Your task to perform on an android device:  Open The H&M App, Type in a search bar and search for cotton halterneck dress for women.
Image 0: 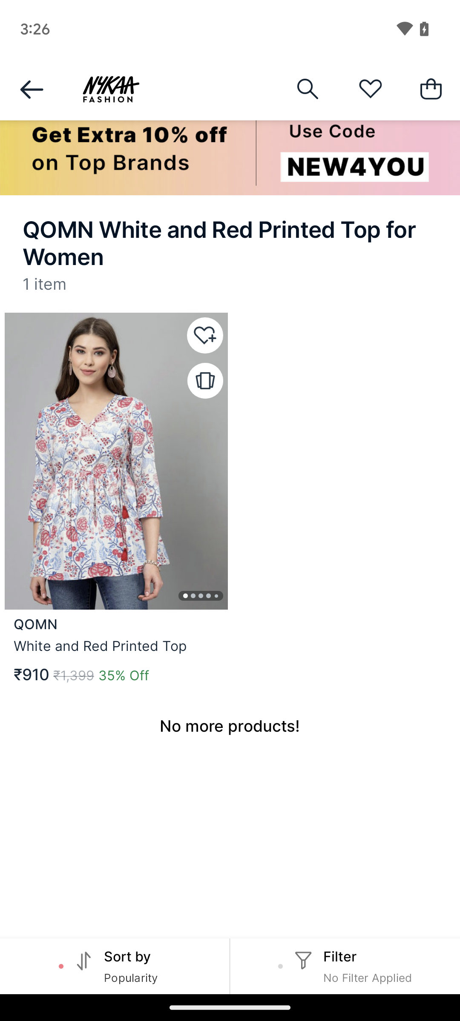
open H&M app
Step 0: open app "H&M"
Image 1: 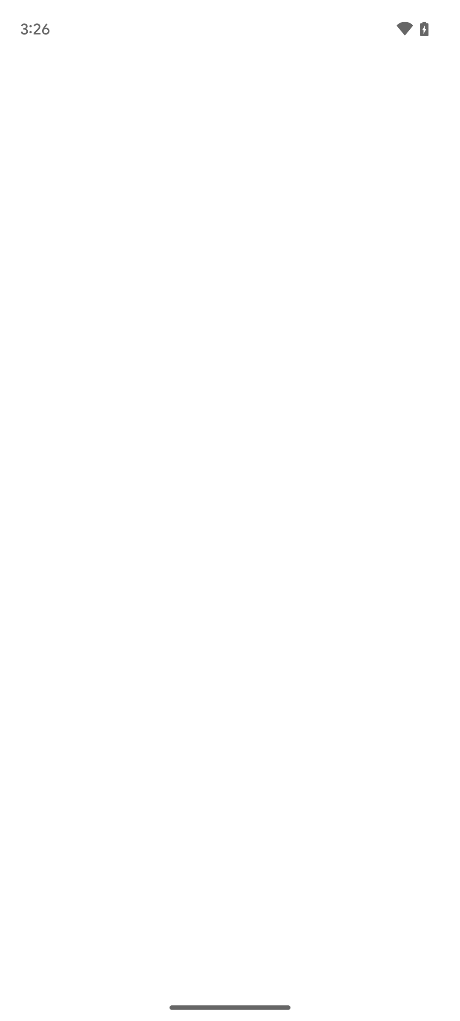
open H&M app
Step 1: wait
Image 2: 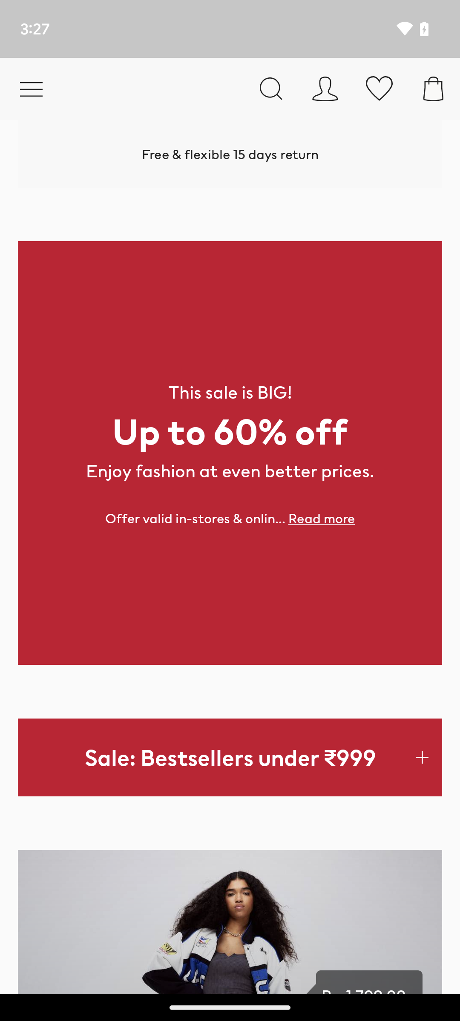
Click on the search icon at the top right side in front of the three-line icon
Step 2: click (271, 88)
Image 3: 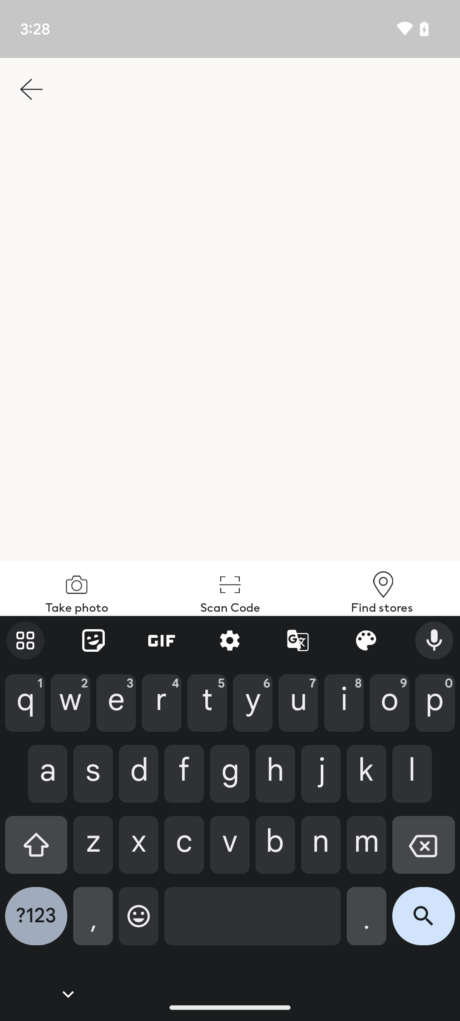
type cotton halterneck dress for women
Step 3: type "cotton halterneck dress for women"
Image 4: 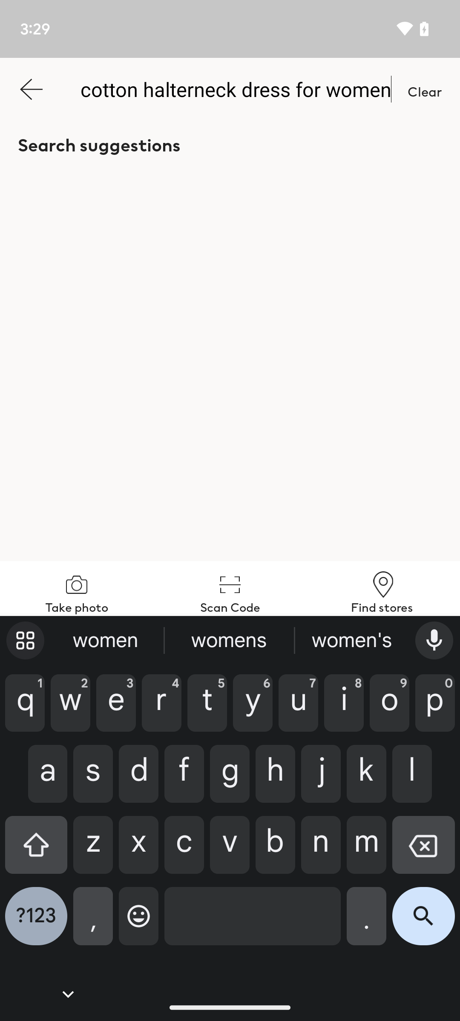
Click on the search icon at the right bottom corner of the screen
Step 4: click (423, 923)